Your task to perform on an android device: Download the DIY tool kit file using the Dropbox app.
Image 0: 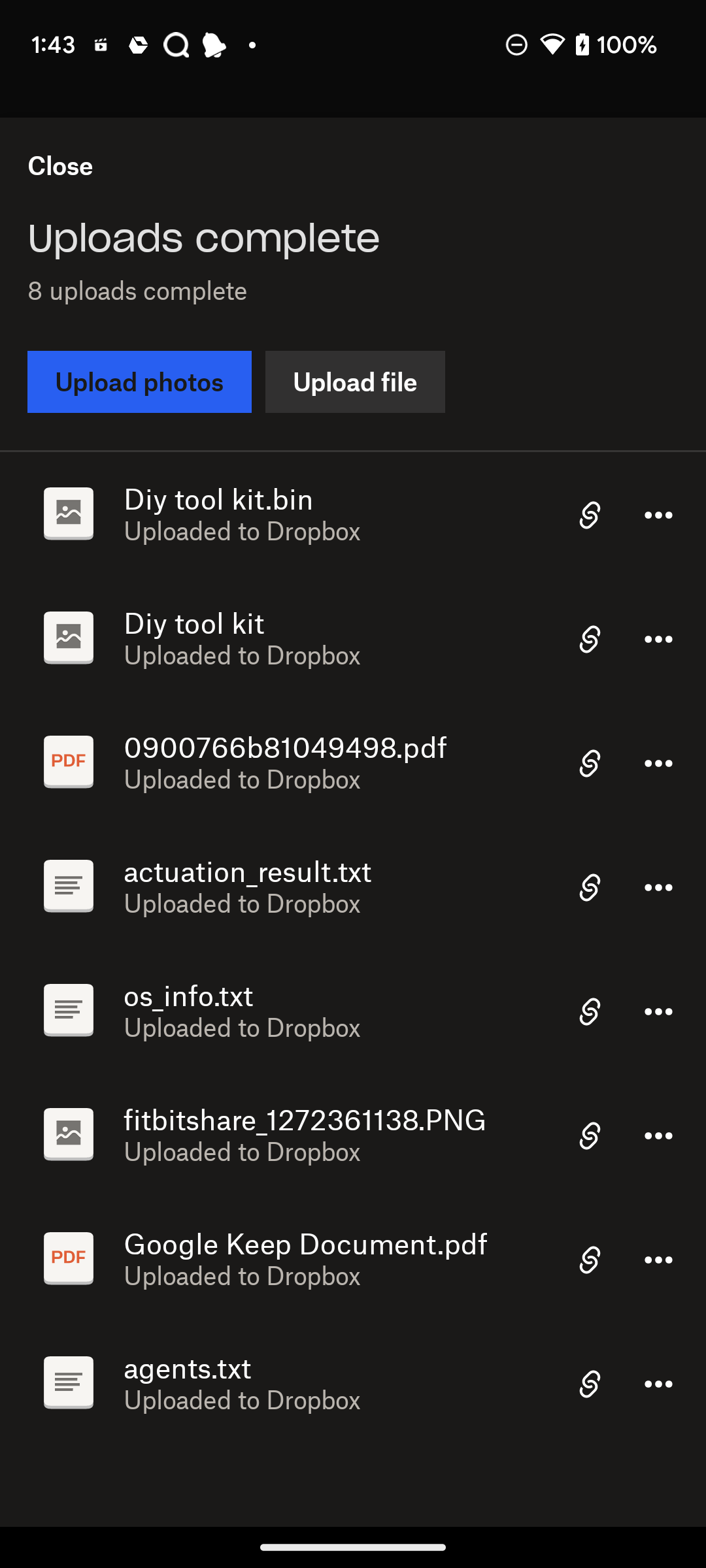
Click on the Close at the top left corner of the screen
Step 0: click (60, 165)
Image 1: 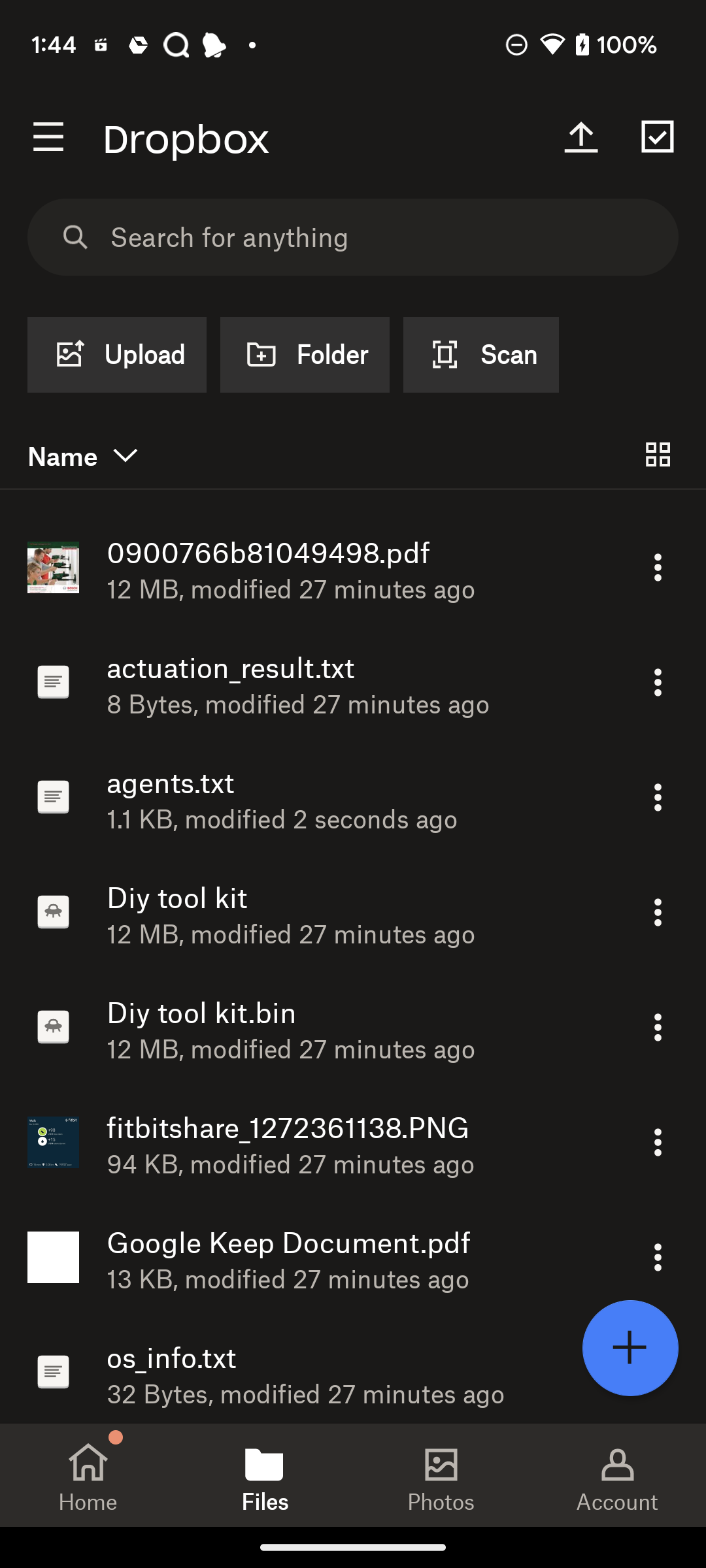
Click on the three dot icon of Diy tool kit file
Step 1: click (658, 912)
Image 2: 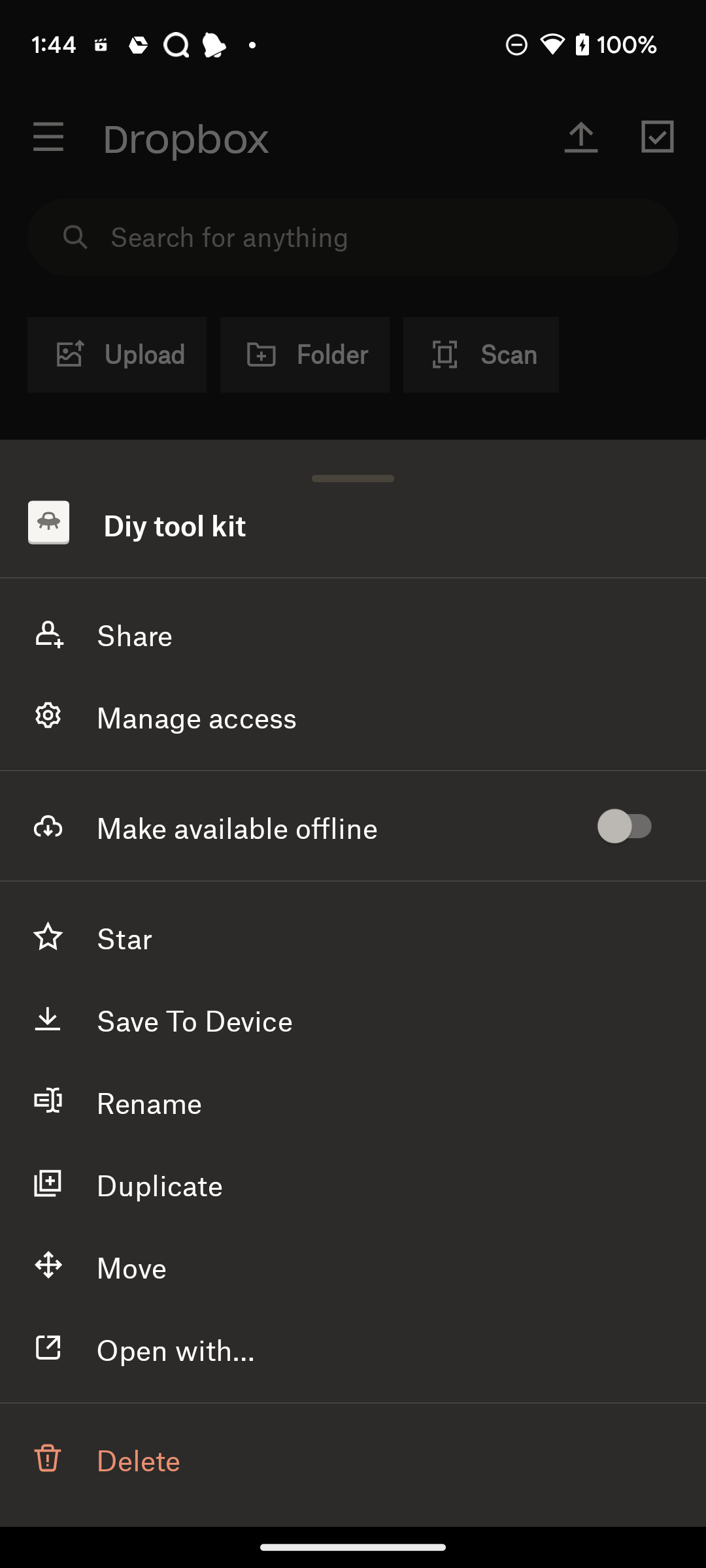
Click on Save to Device option
Step 2: click (194, 1019)
Image 3: 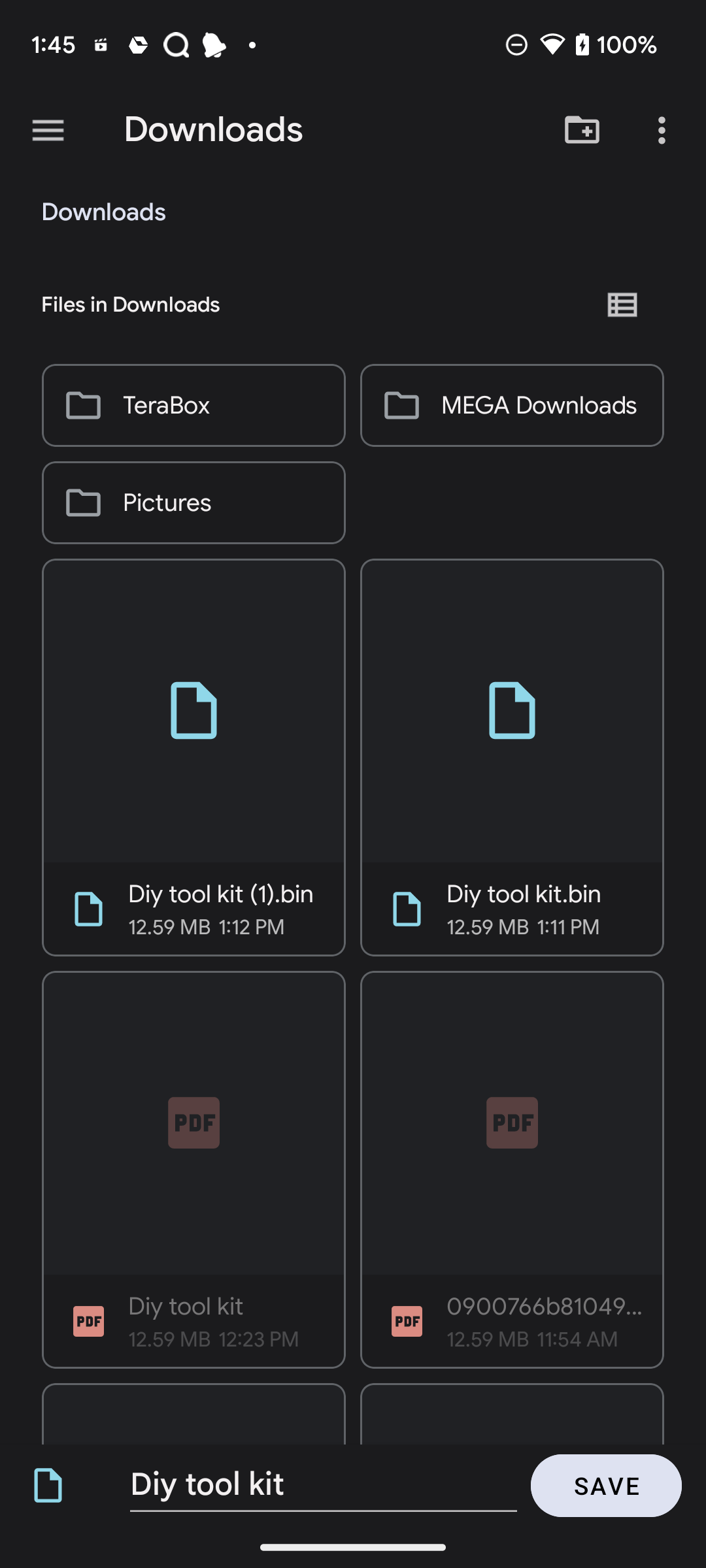
Click on SAVE at the bottom right corner of the screen
Step 3: click (606, 1485)